Your task to perform on an android device: There is 15 seconds recorded audio in my recording list and I don't need it anymore so I want to remove this audio from my phone, so delete this 15 seconds recorded audio in the Voice Recorder - URecorder app.
Image 0: 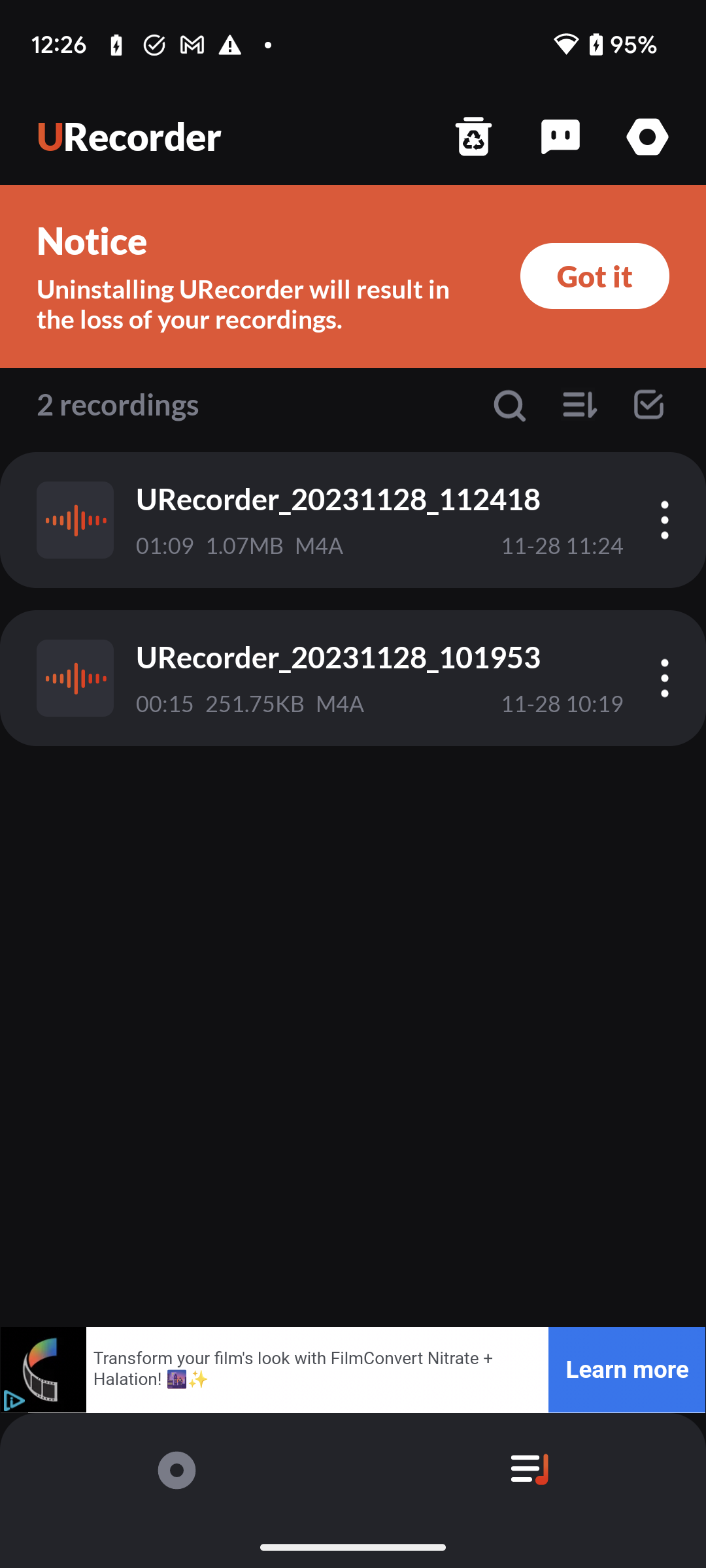
Click on the three dots icon of the 15 seconds recorded audio to view the delete option.
Step 0: click (664, 678)
Image 1: 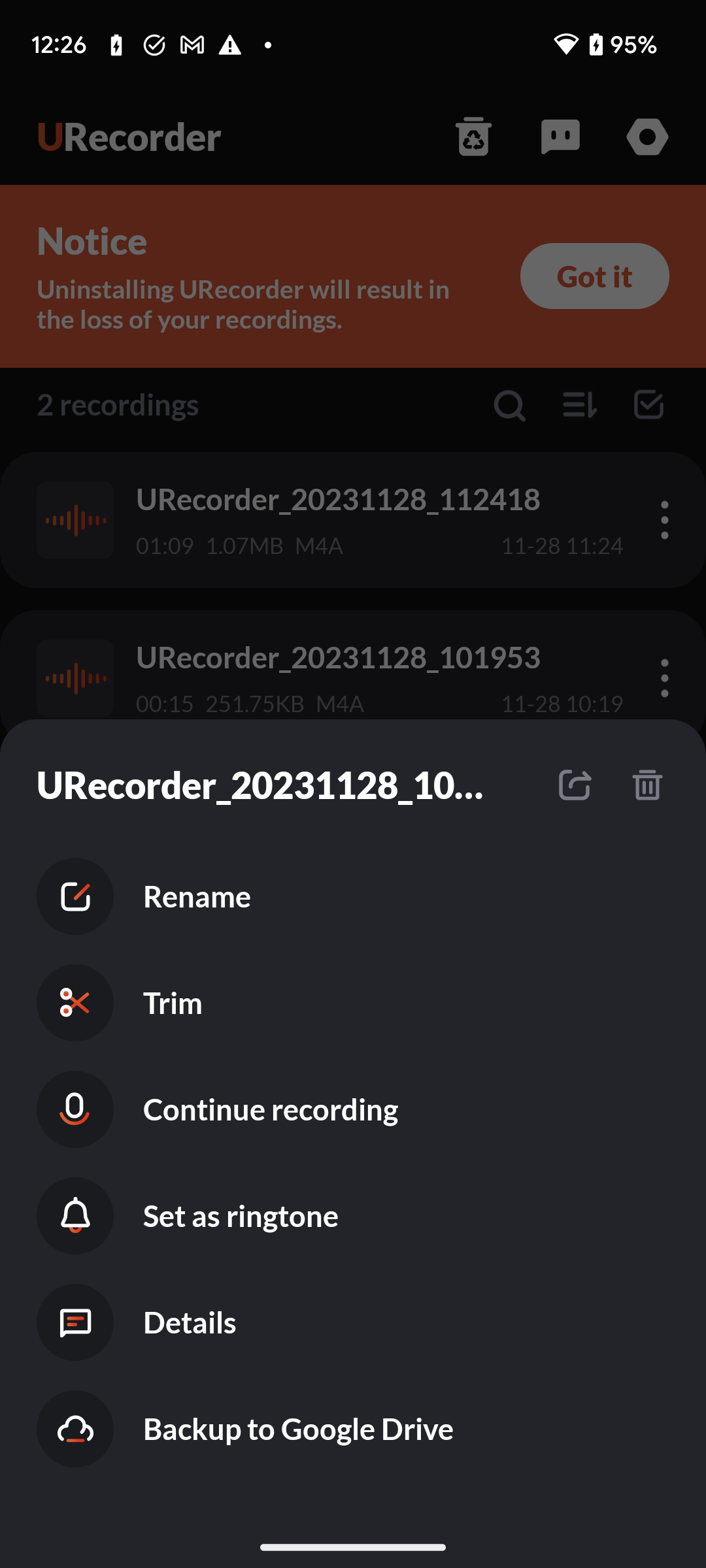
Click on the delete icon to delete this audio recording.
Step 1: click (647, 785)
Image 2: 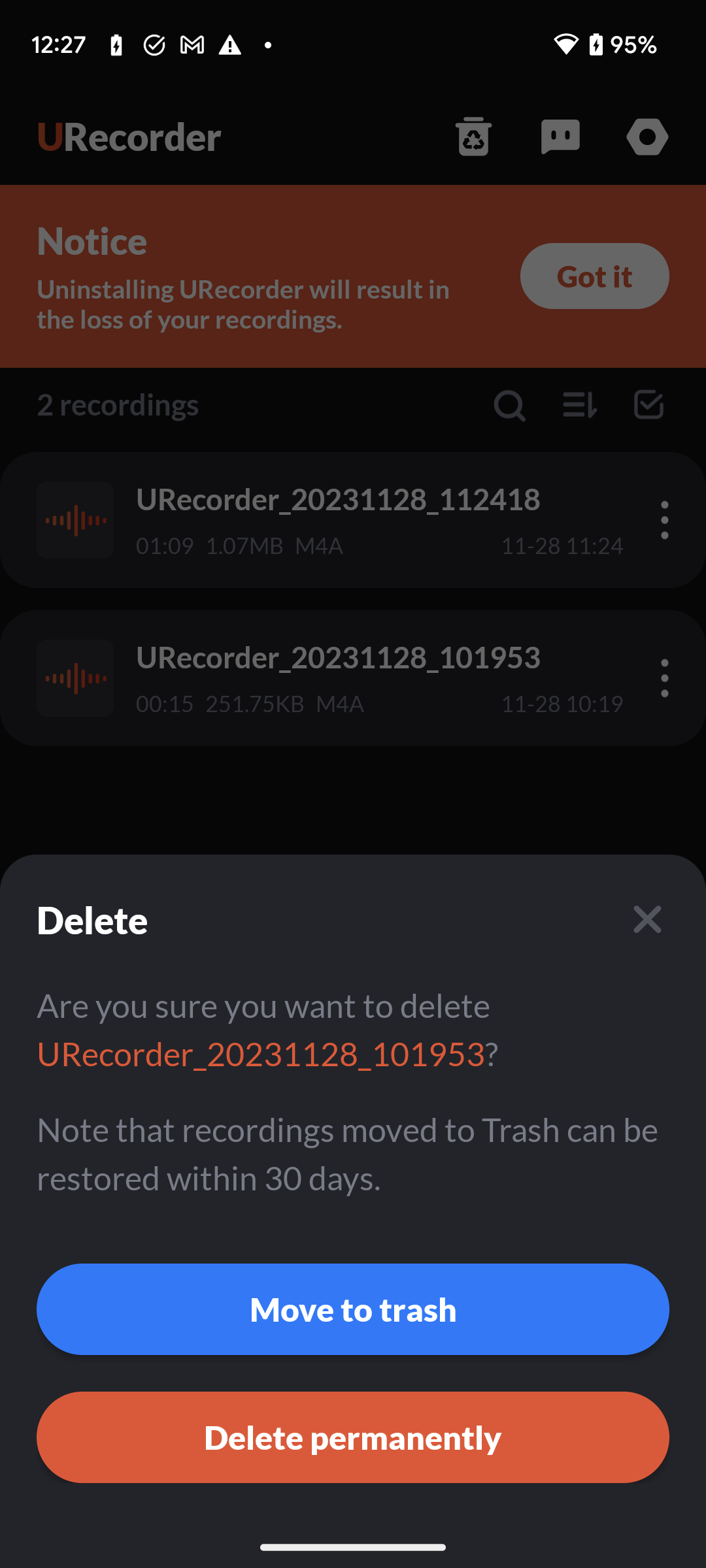
Click on the Delete permanently button to remove this audio file.
Step 2: click (352, 1437)